Your task to perform on an android device: Open the Worldee app, I need to plan the Itinerary for Trip to France Plan for the first 2 days so I want to add Piazzale Michelangelo for Day 1 and Piazza del Duomo for day 2  From Jan. 24, 2024 to Jan. 25, 2024.
Image 0: 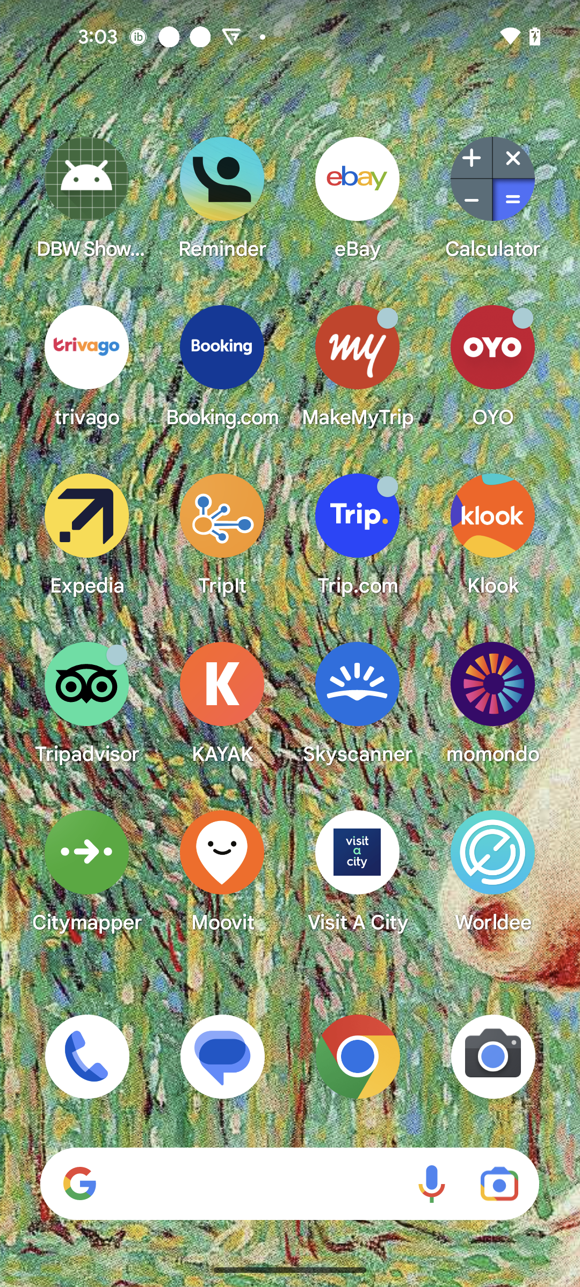
Open the Worldee app
Step 0: open app "Worldee"
Image 1: 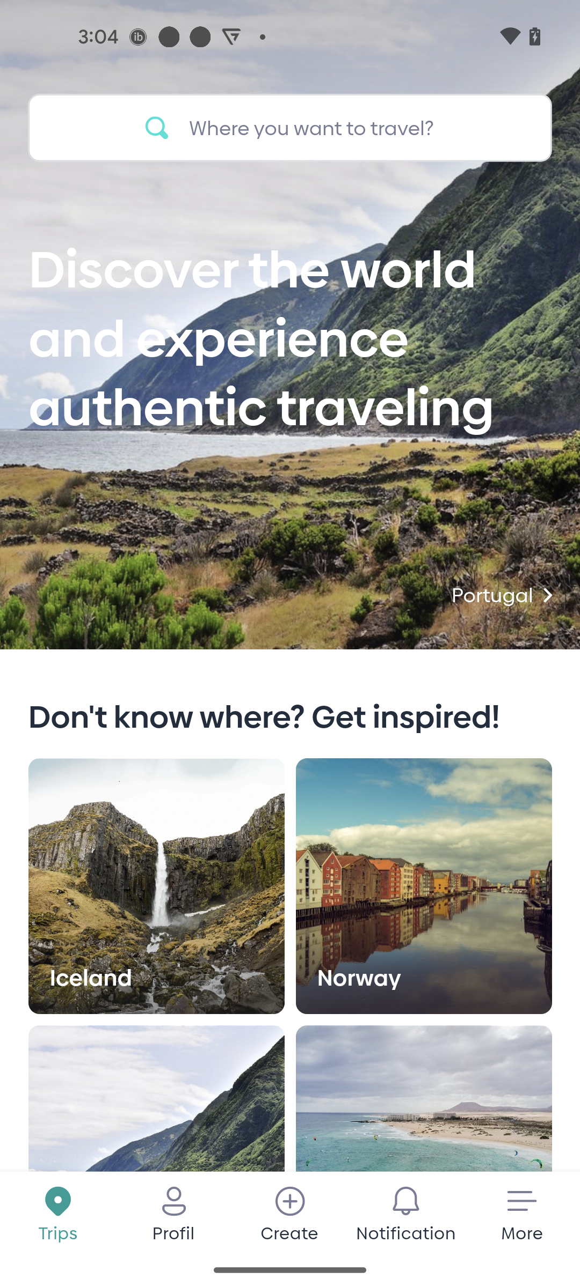
Go to the Profile tab
Step 1: click (174, 1212)
Image 2: 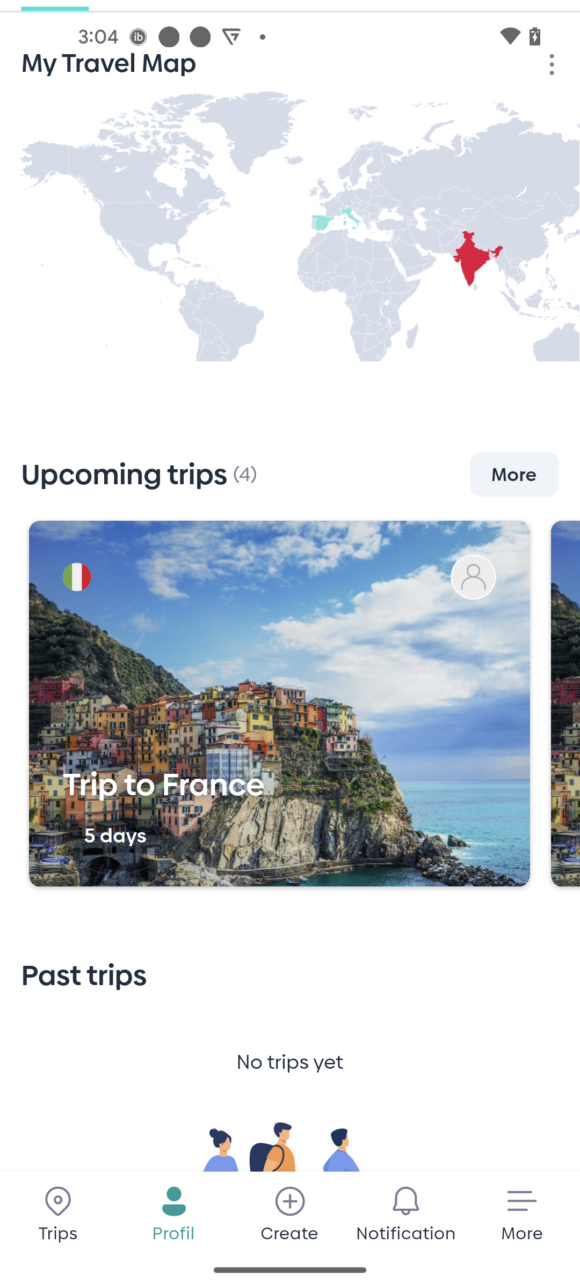
Click on the Trip to France option
Step 2: click (289, 704)
Image 3: 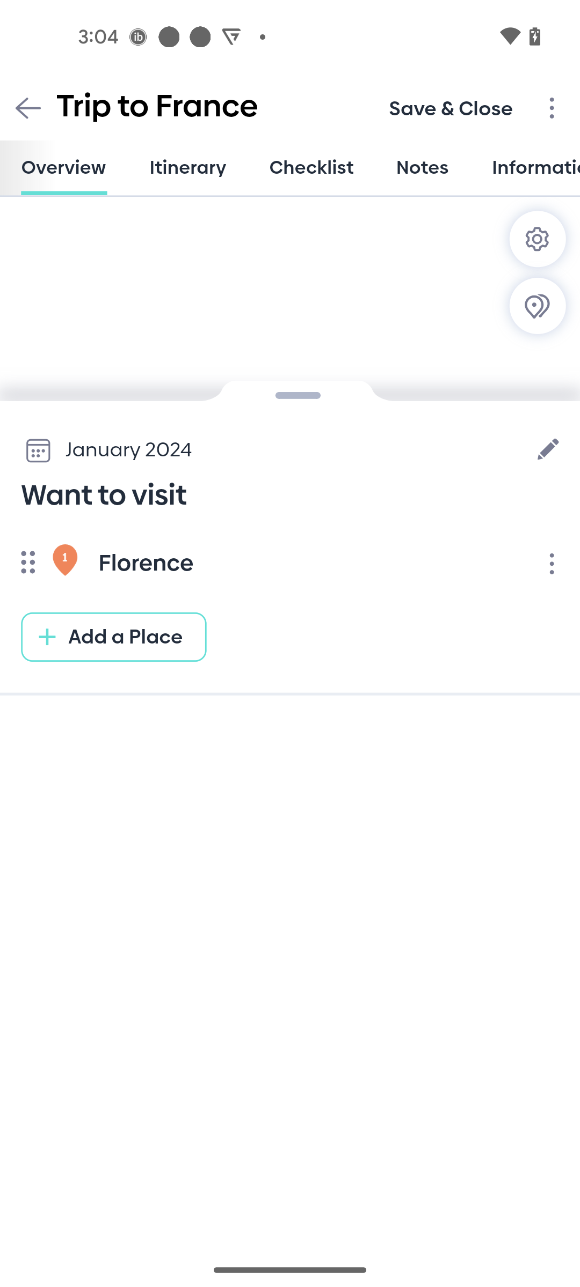
Go to the Itinerary section
Step 3: click (188, 168)
Image 4: 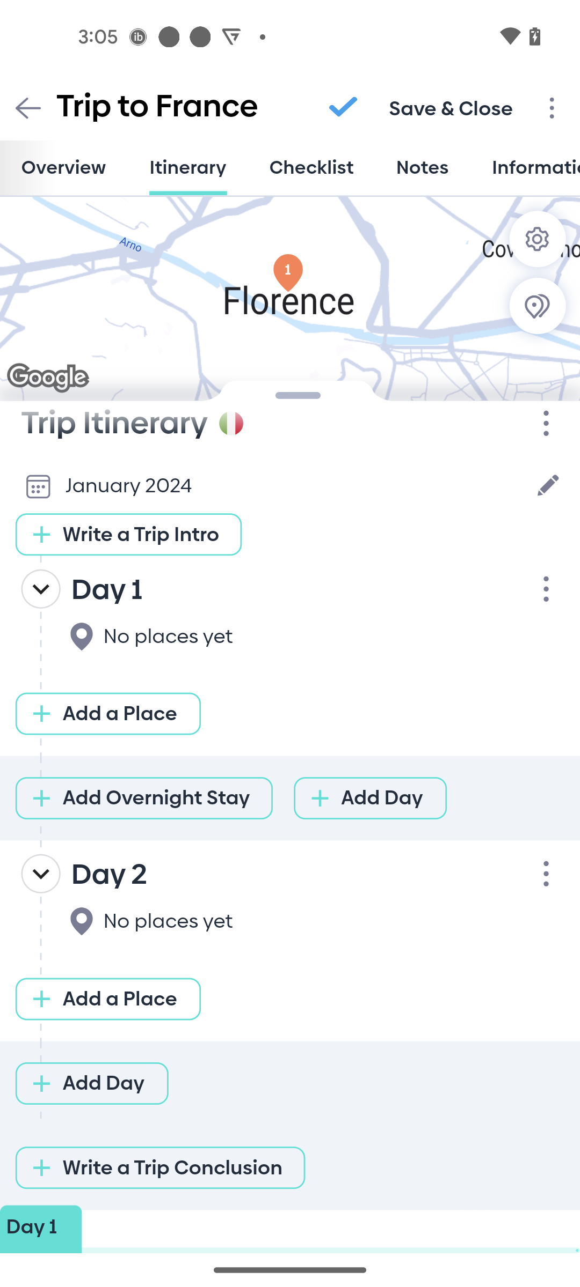
Click on the Add a Place option under Day 1
Step 4: click (62, 714)
Image 5: 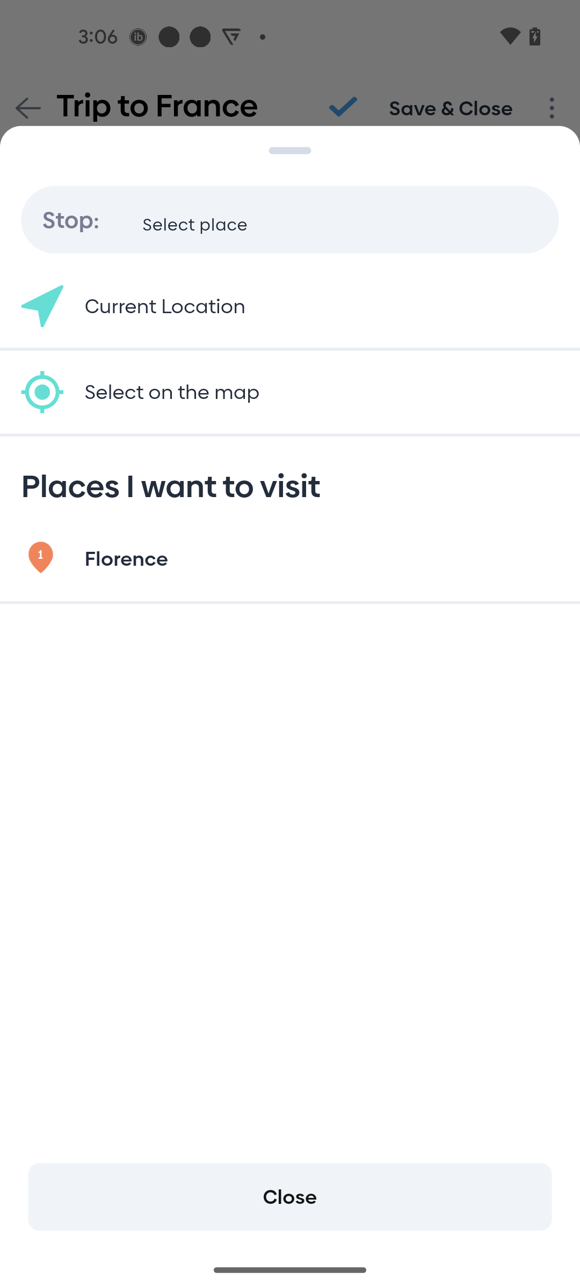
Click on the Select Place text bar
Step 5: click (329, 219)
Image 6: 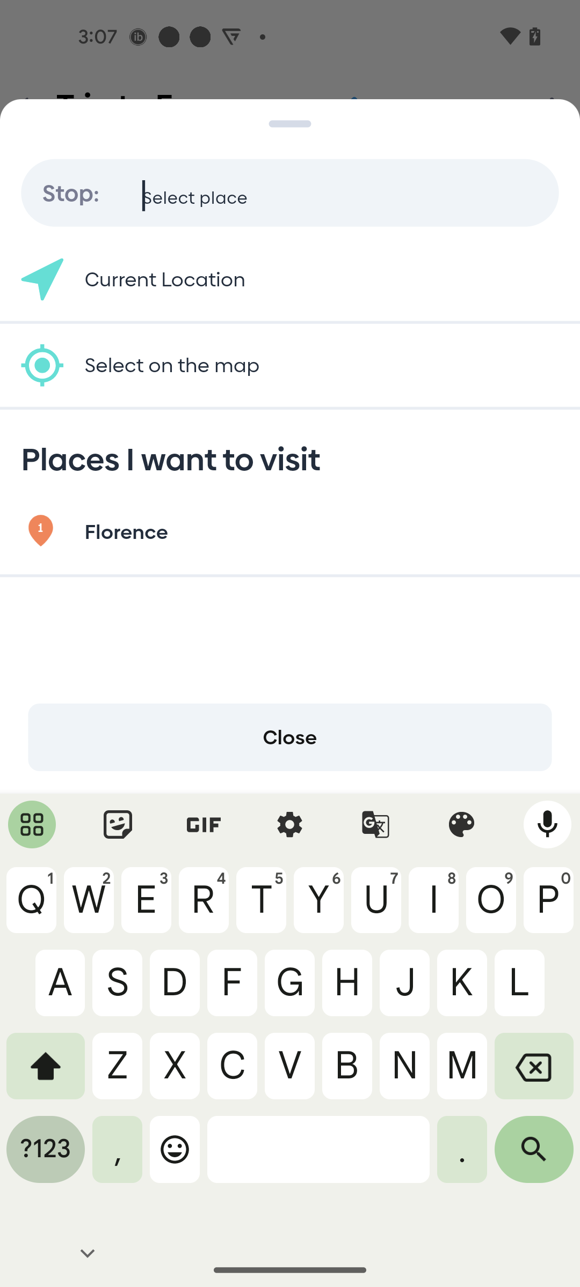
Search for Piazzale Michelangelo
Step 6: type "Piazzale Michelangelo"
Image 7: 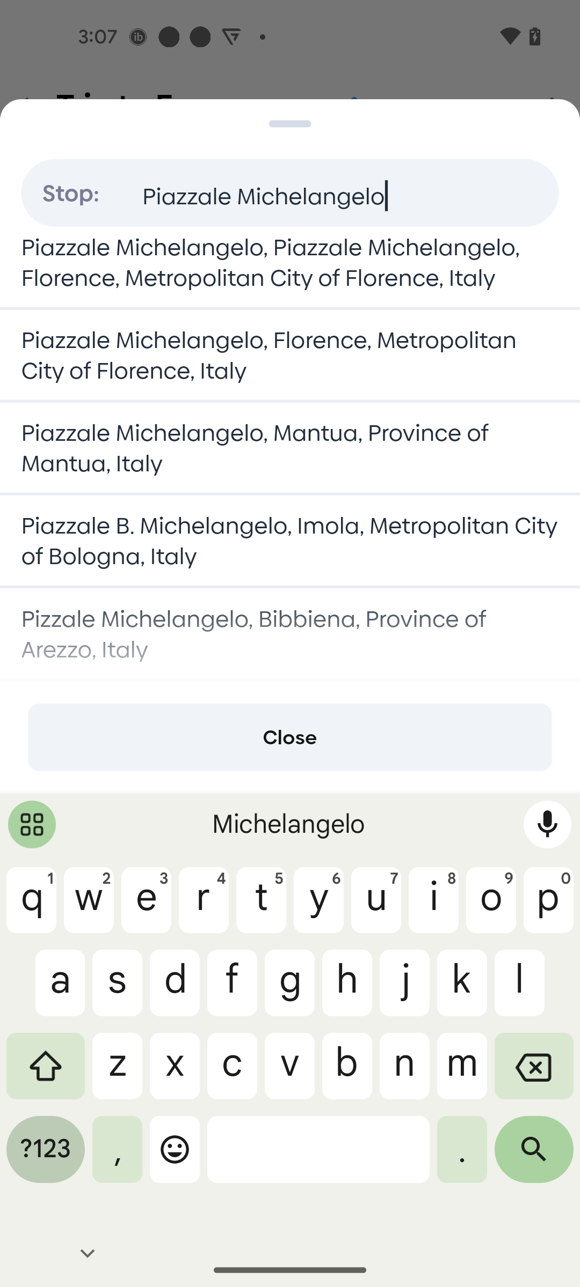
Click on the first option
Step 7: click (290, 273)
Image 8: 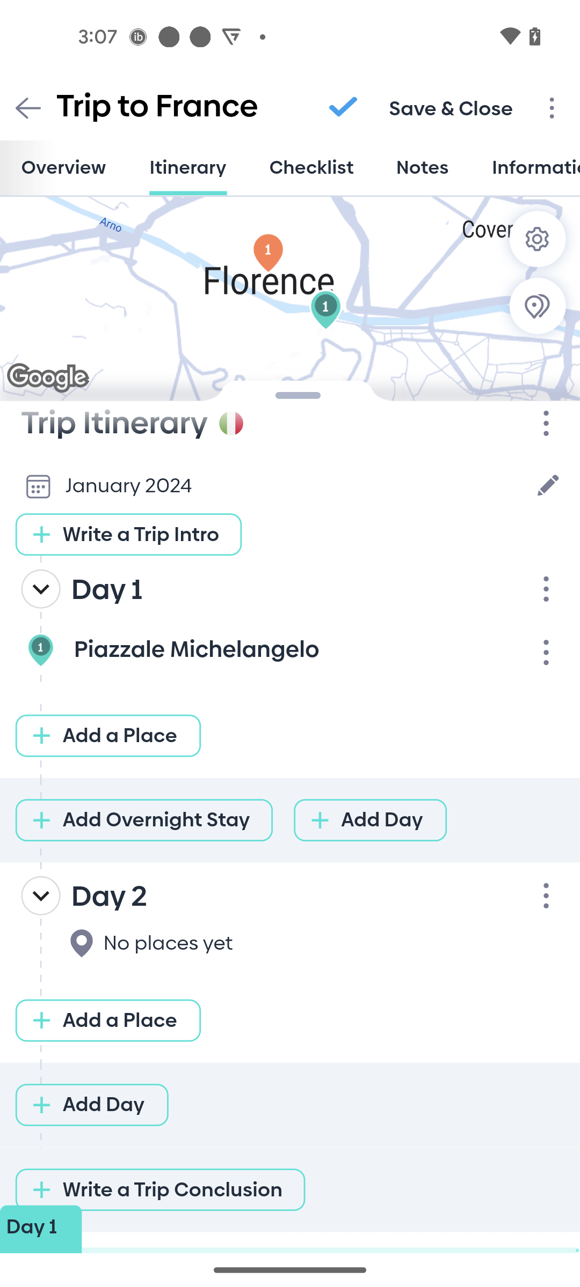
Click on the Add a place option under Day 2
Step 8: click (54, 1015)
Image 9: 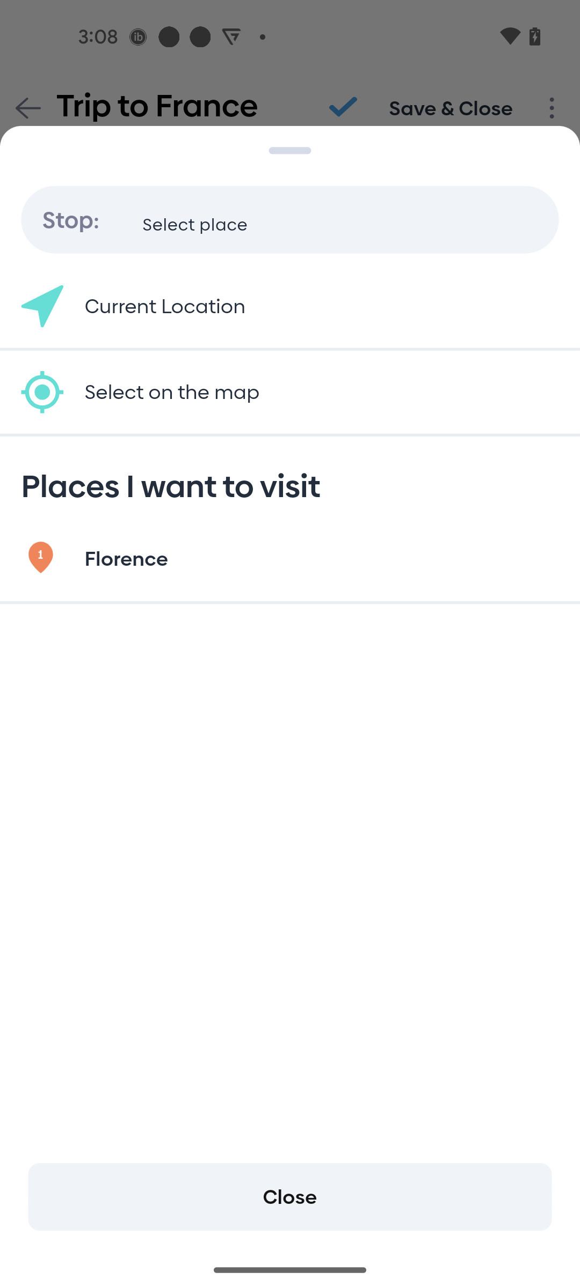
Click on the Select place text bar
Step 9: click (329, 219)
Image 10: 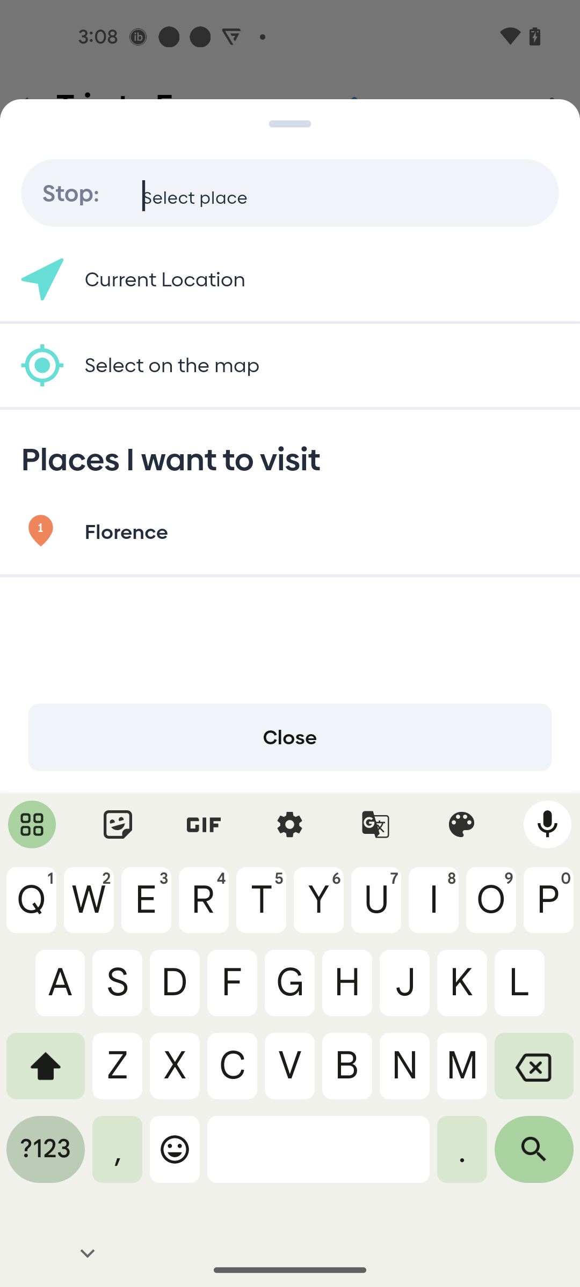
Search for Piazza del Duomo
Step 10: type "Piazza del Duomo"
Image 11: 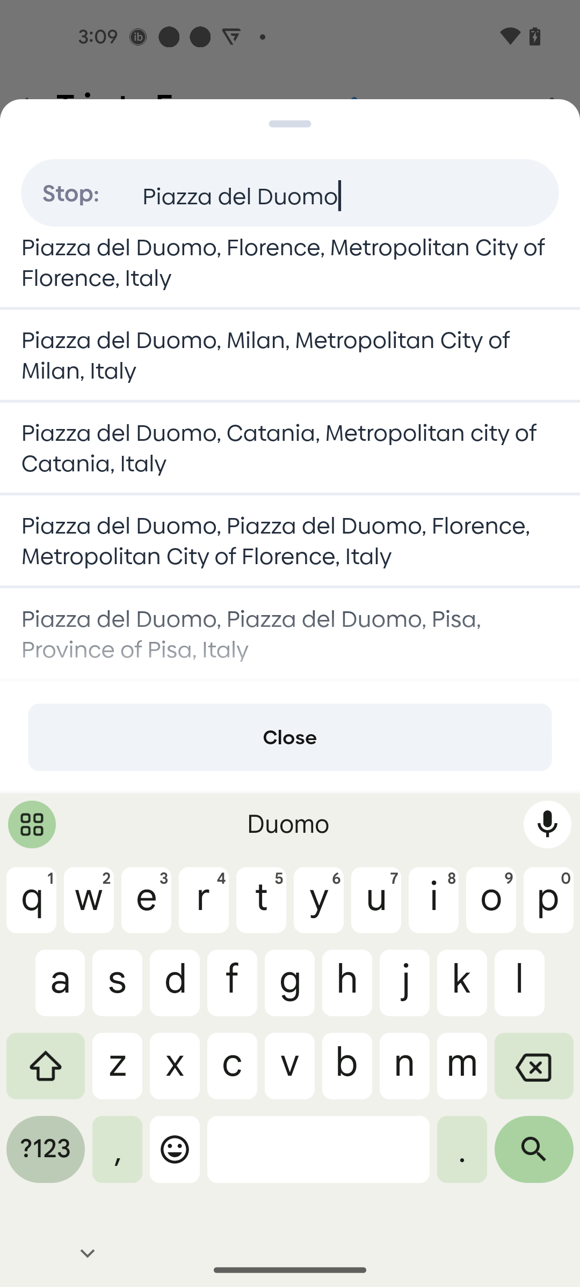
Click on the first search result
Step 11: click (290, 273)
Image 12: 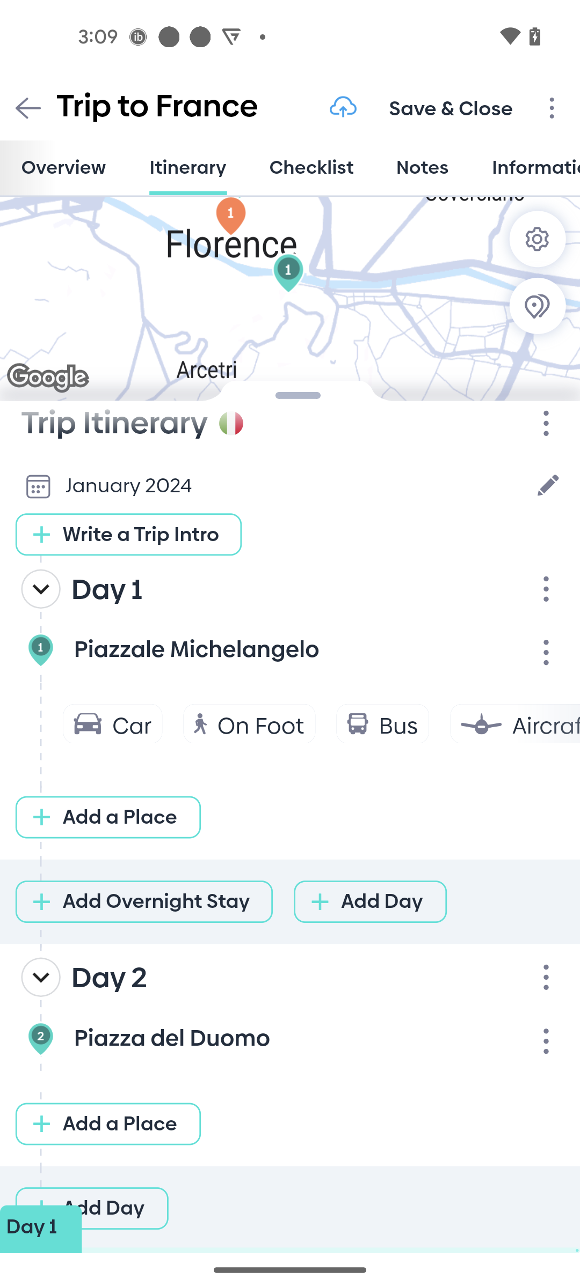
Click on the first search result
Step 12: wait
Image 13: 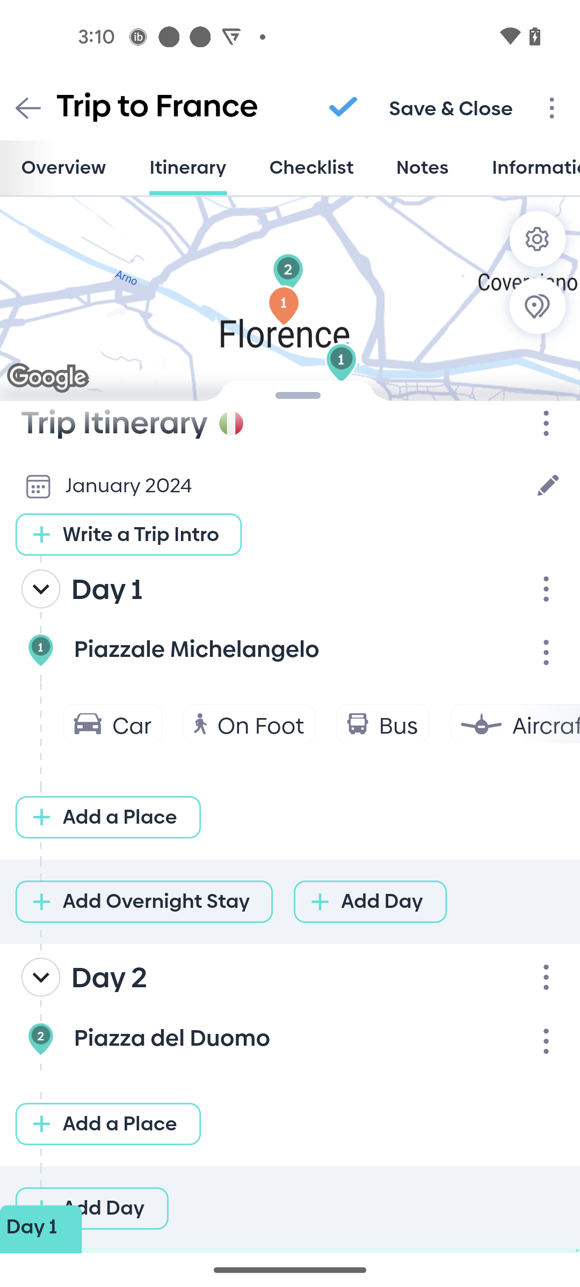
Click on the save & close option
Step 13: click (451, 107)
Image 14: 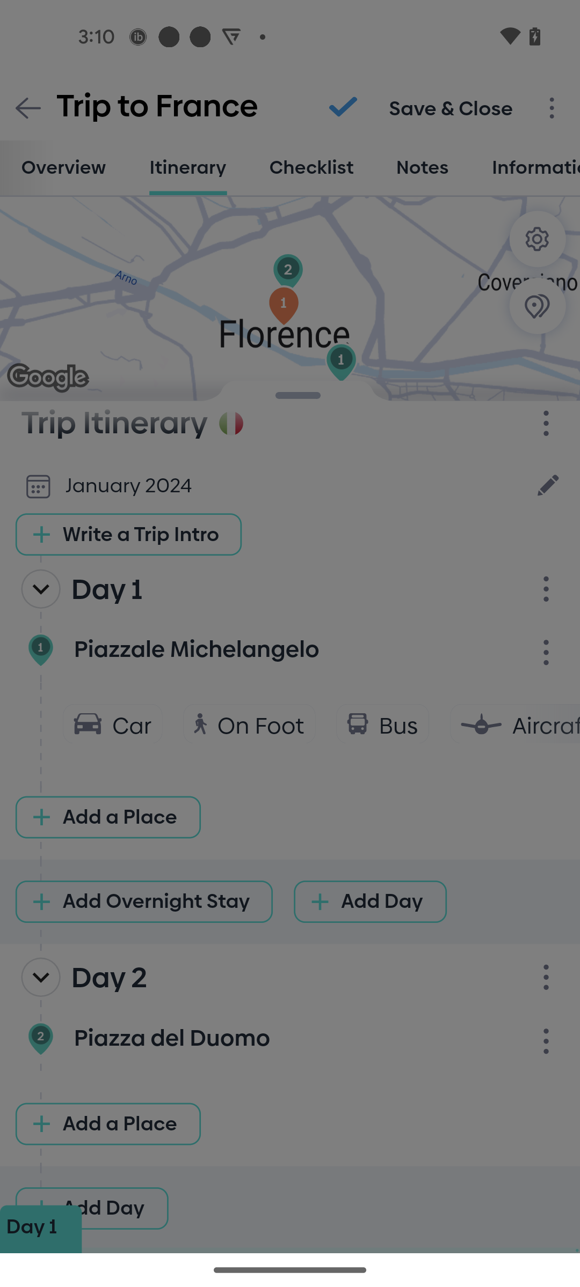
Click on the save & close option
Step 14: wait